Your task to perform on an android device: In the Zomato app, add Firangi Maggi of Sehat Cafe to the cart.
Image 0: 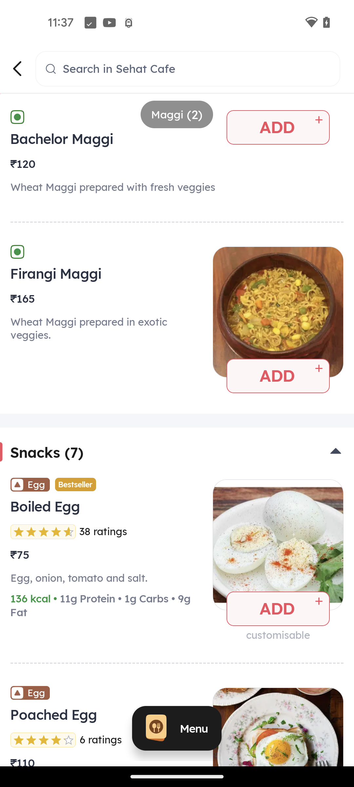
Click on the ADD button of Firangi Maggi to add it to the cart
Step 0: click (277, 376)